Your task to perform on an android device: Search for the reminder My favourite Cusines in the Reminder app
Image 1: 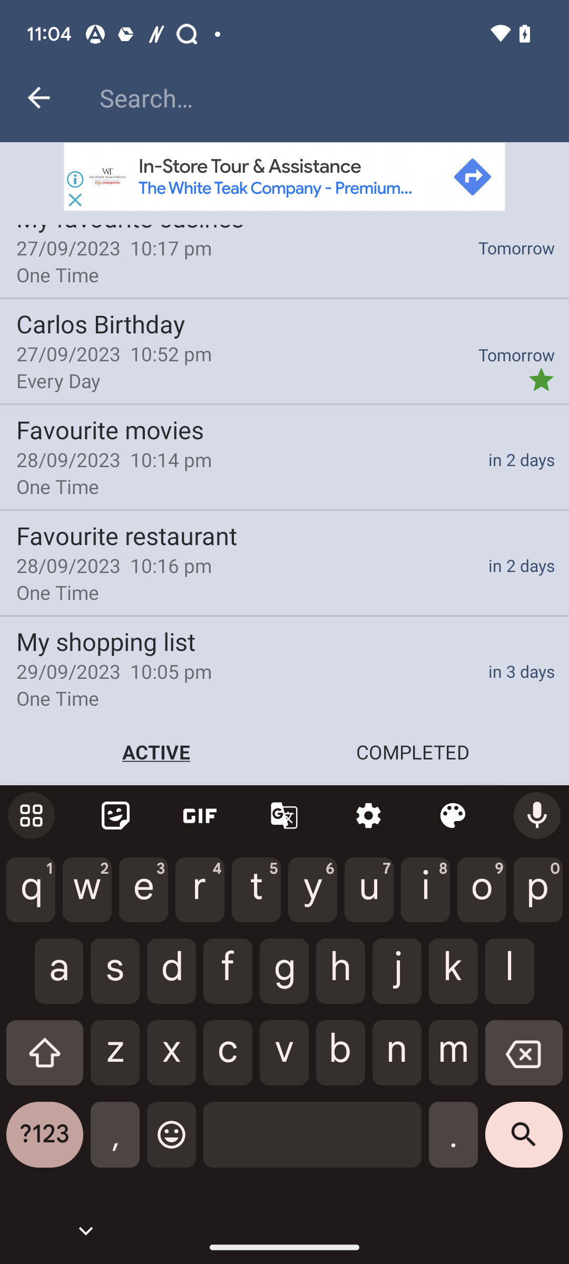
search for My favourite Cusines
Step 1: type "My favourite Cusines"